Your task to perform on an android device: As a beginner I would prefer to do a light workout  that appears to be much easier to begin, Customize the workout plan by sending feedback to the coach in the Home Workout app 
Image 0: 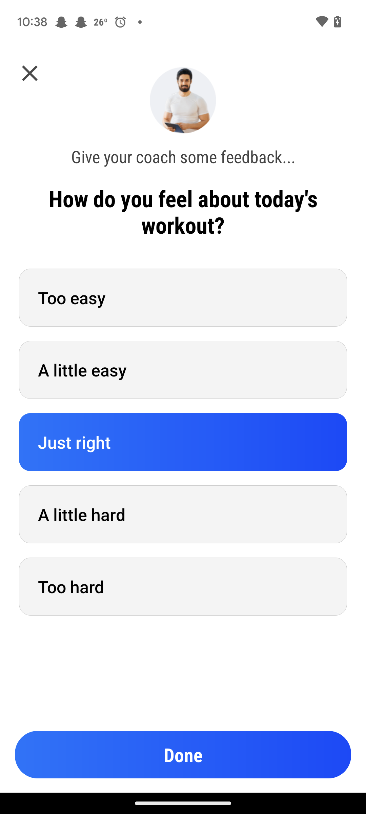
Click on the a little hard option
Step 0: click (183, 514)
Image 1: 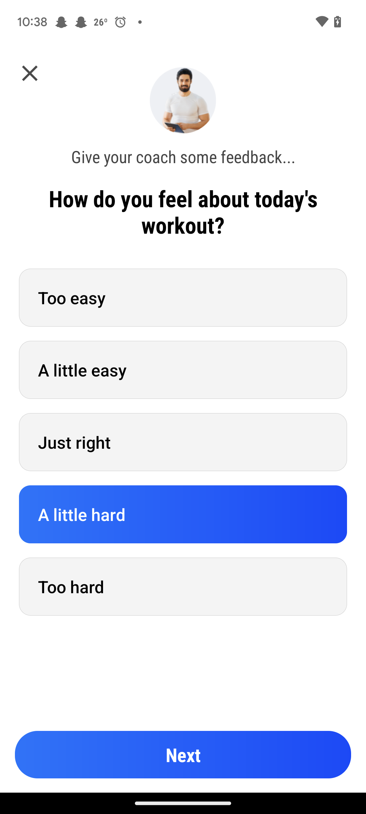
click on the next button
Step 1: click (183, 755)
Image 2: 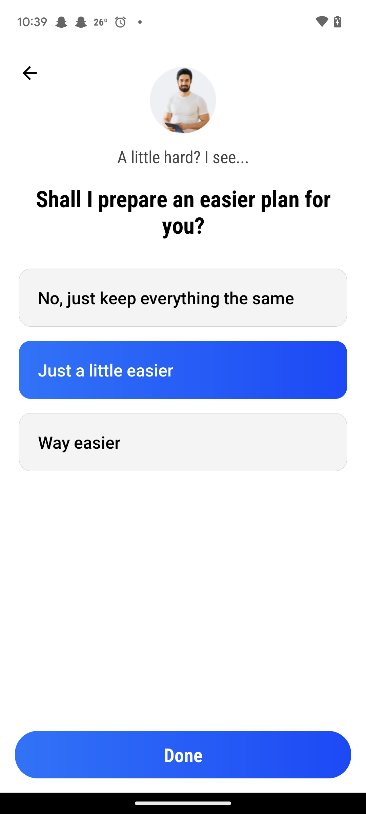
Click on the done button
Step 2: click (183, 755)
Image 3: 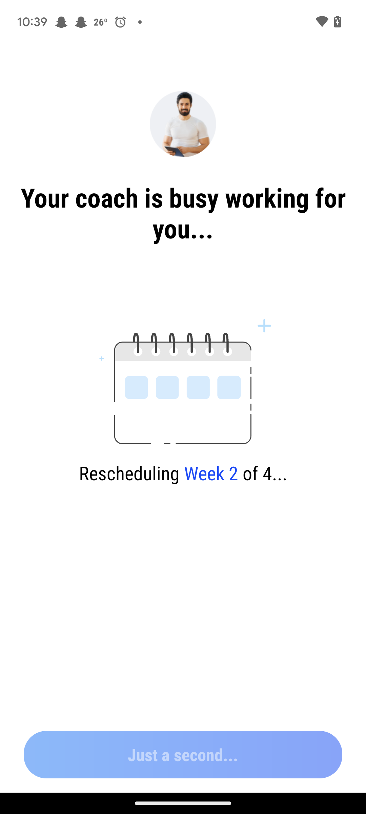
Click on the done button
Step 3: wait